Your task to perform on an android device: I want to add a watchlist of this hand tools flexible ratchet if I am willing to purchase in future so I will buy it
Image 0: 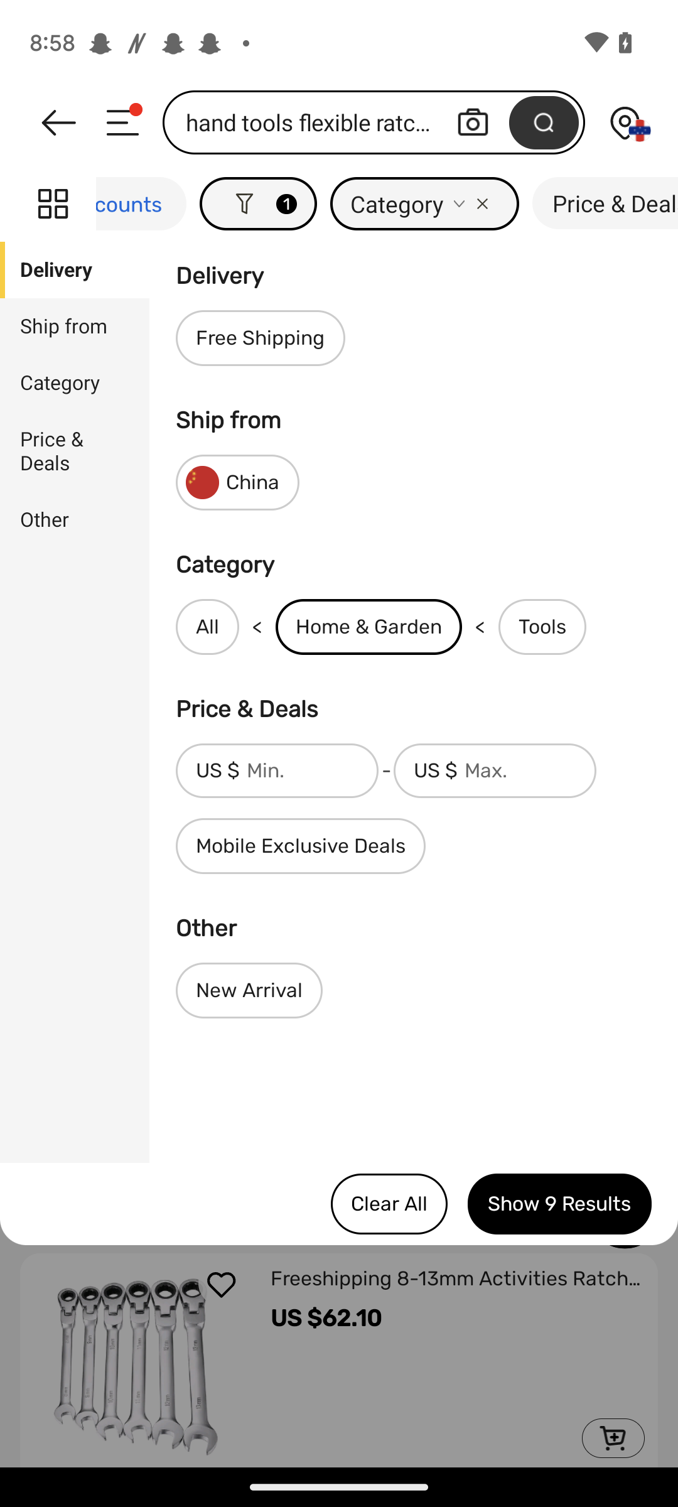
Click on the show button 
Step 0: click (559, 1204)
Image 1: 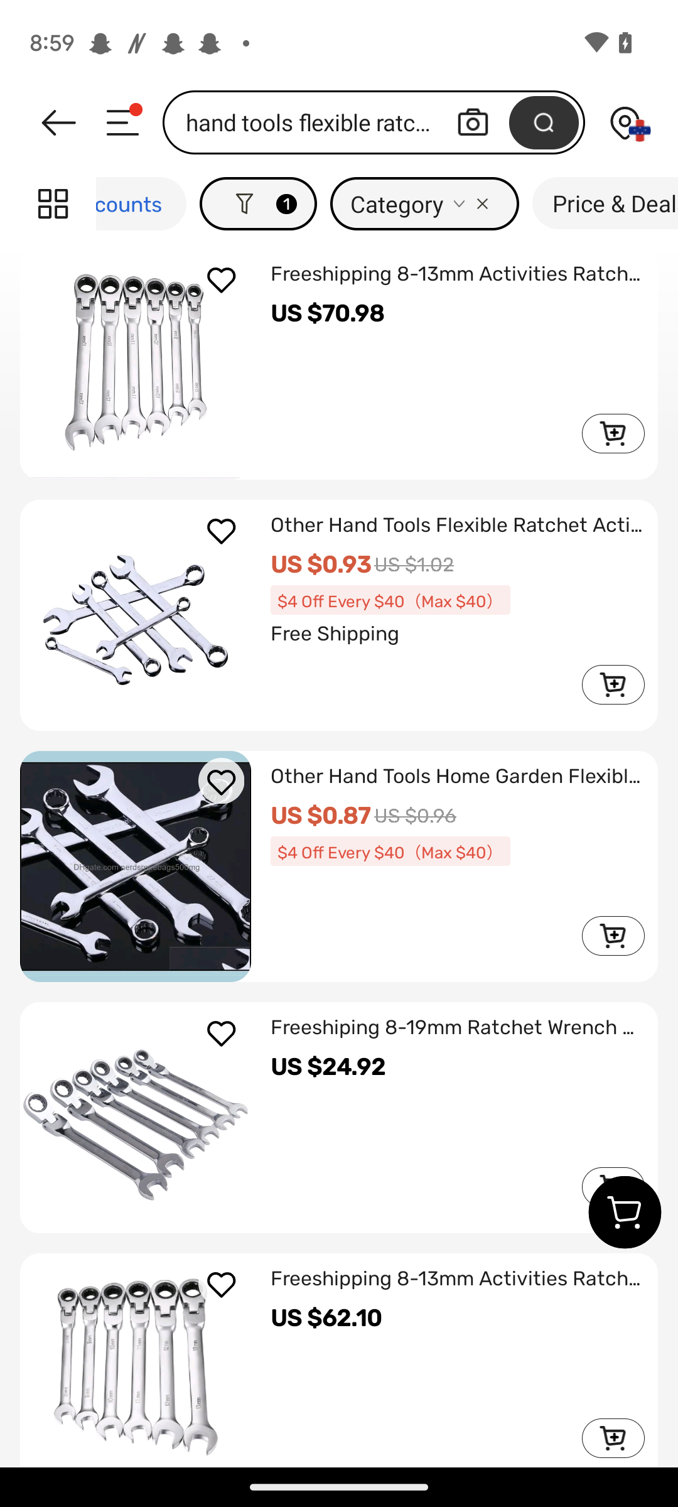
Click on the tools first product
Step 1: click (186, 626)
Image 2: 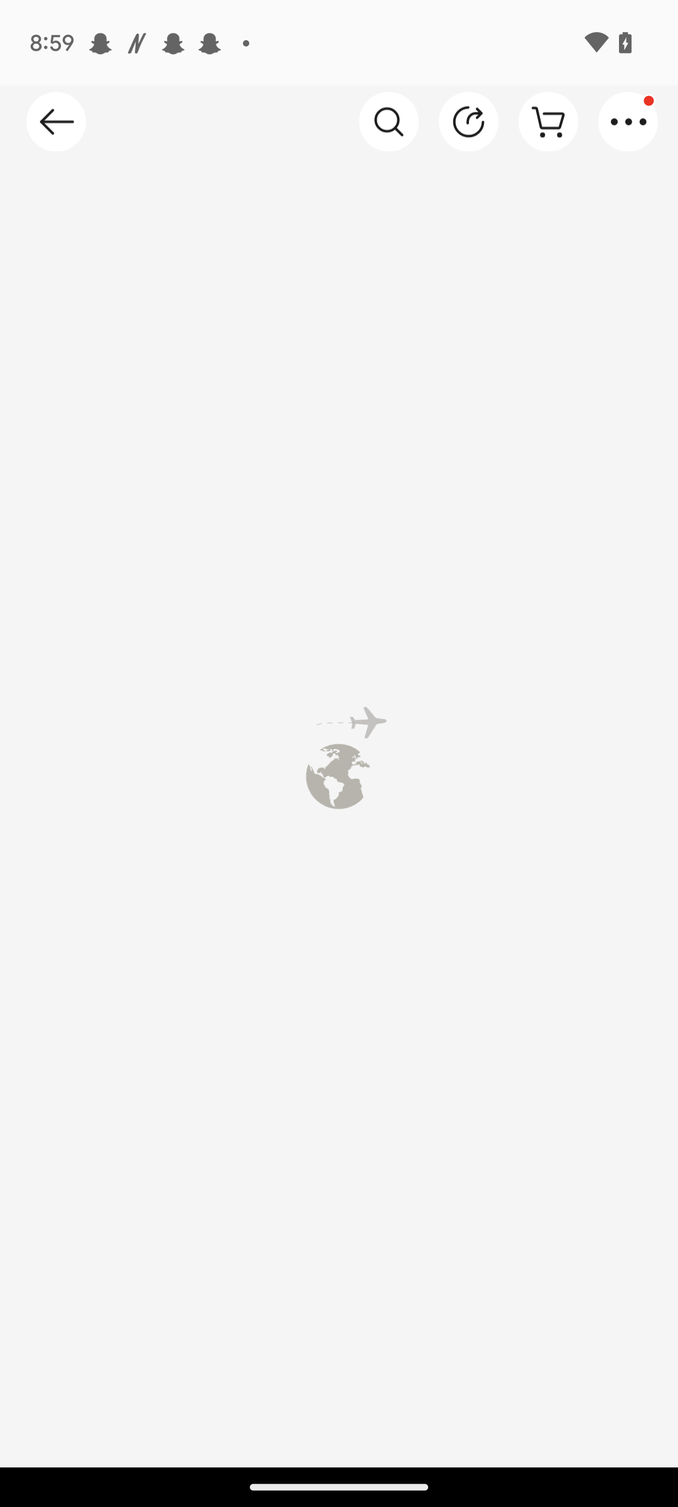
Click on the tools first product
Step 2: wait
Image 3: 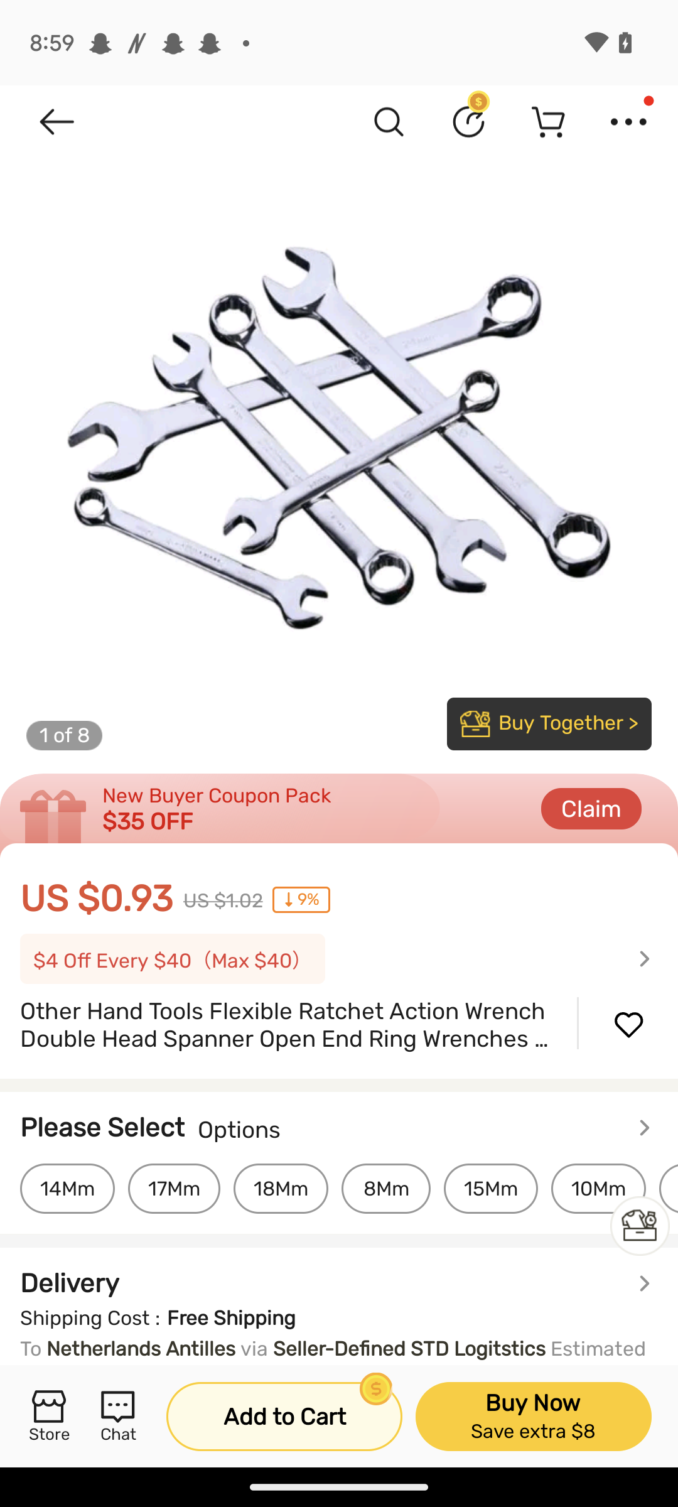
Click on the heart icon
Step 3: click (626, 1015)
Image 4: 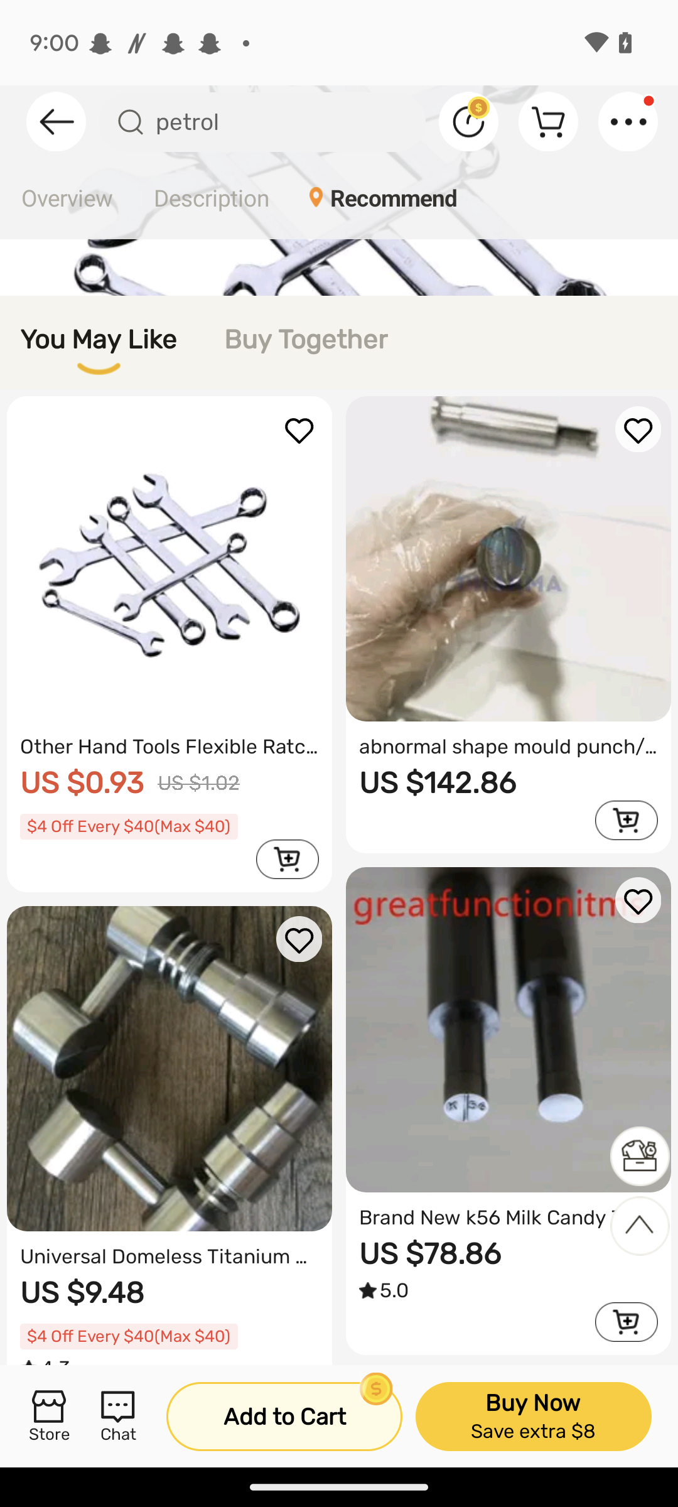
Click on the heart icon
Step 4: wait